Your task to perform on an android device: In the Decathlon app, I'd like to read customer reviews before making an informed judgment on the Quechua Men winter Jacket - waterproof quality.
Image 0: 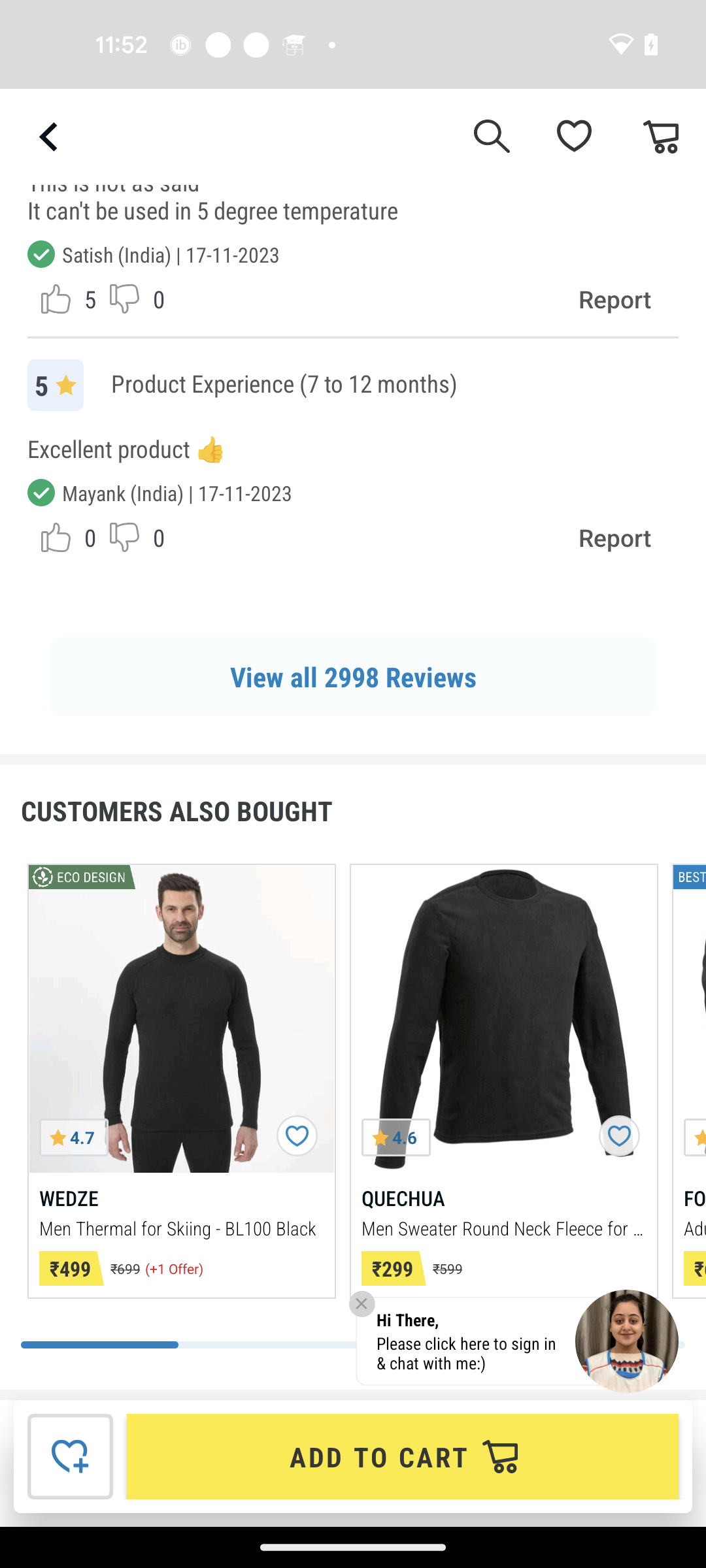
Click on the View all 2998 Reviews option
Step 0: click (353, 676)
Image 1: 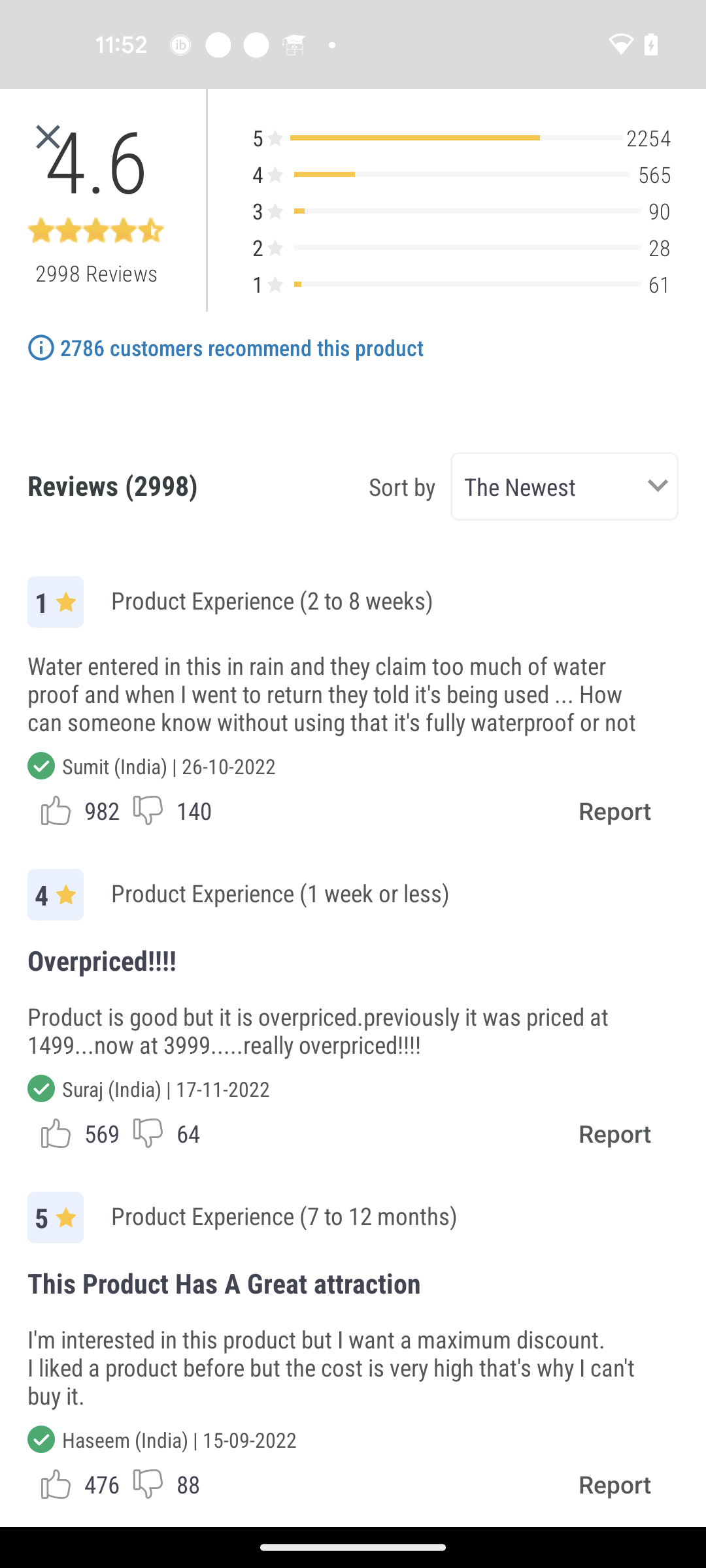
Swipe up to read more reviews
Step 1: scroll down
Image 2: 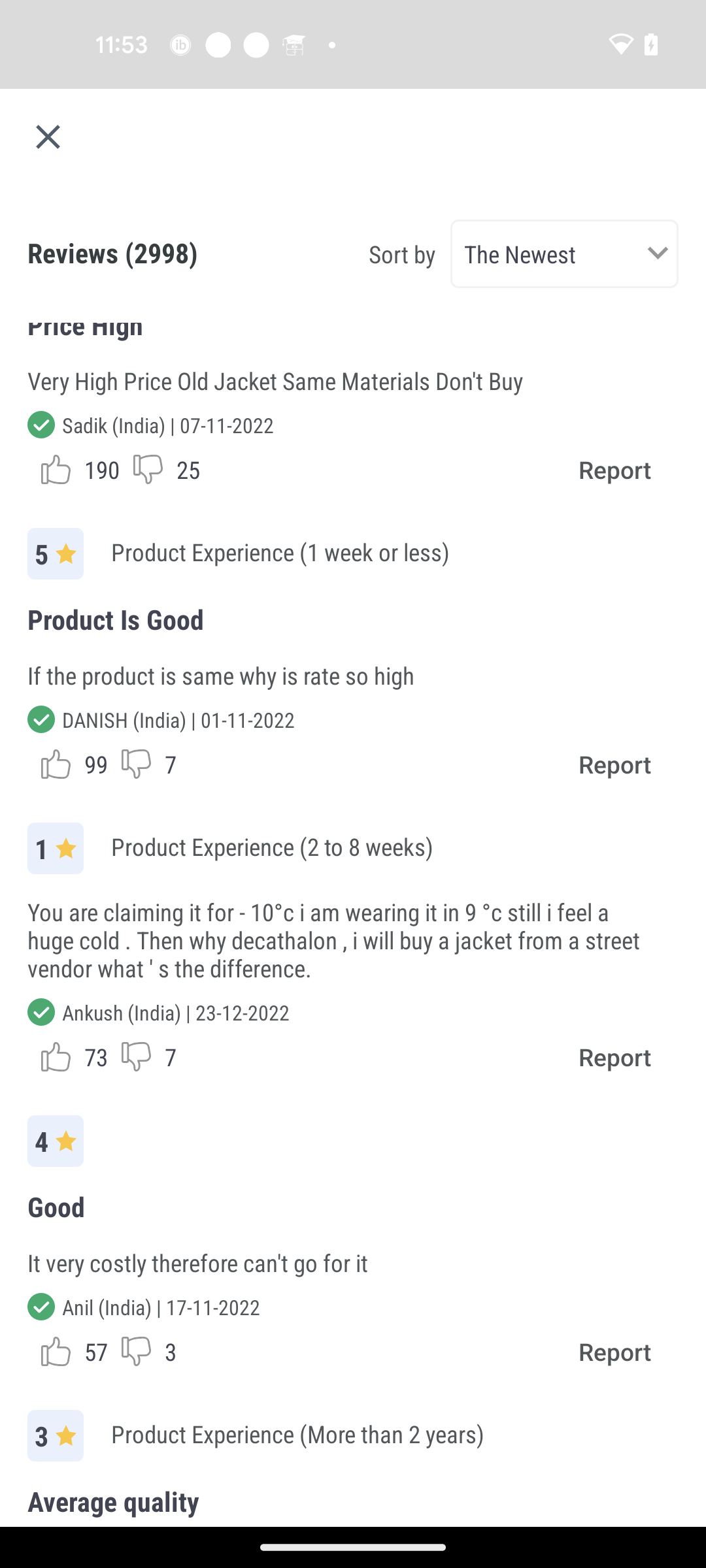
Swipe up to read more reviews
Step 2: scroll down